Your task to perform on an android device: Paleo flourless chocolate cake has a flavour that I find to be satisfactory; give it a rating of 4 stars on the Side Chef app.
Image 0: 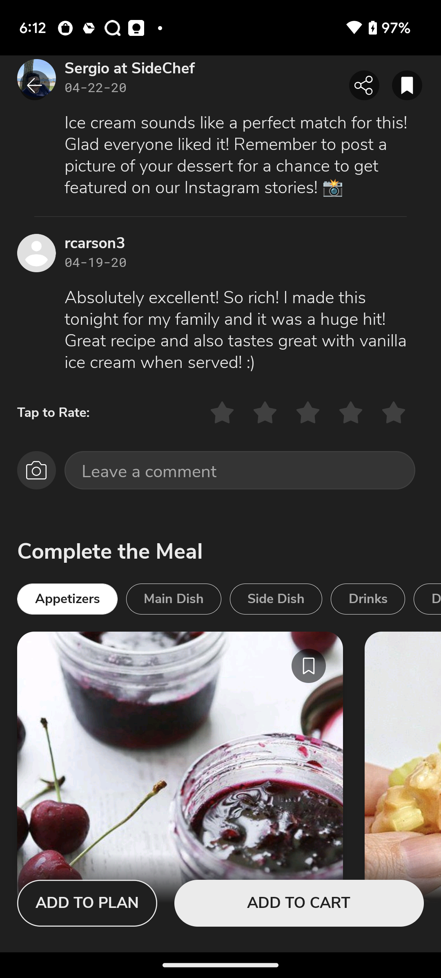
Click on the four stars
Step 0: click (351, 413)